Your task to perform on an android device: After doing the first workout of the day, I thought it was too simple. In the Home Workout app, you may adjust the level of the training plan by providing input to the coach.
Image 1: 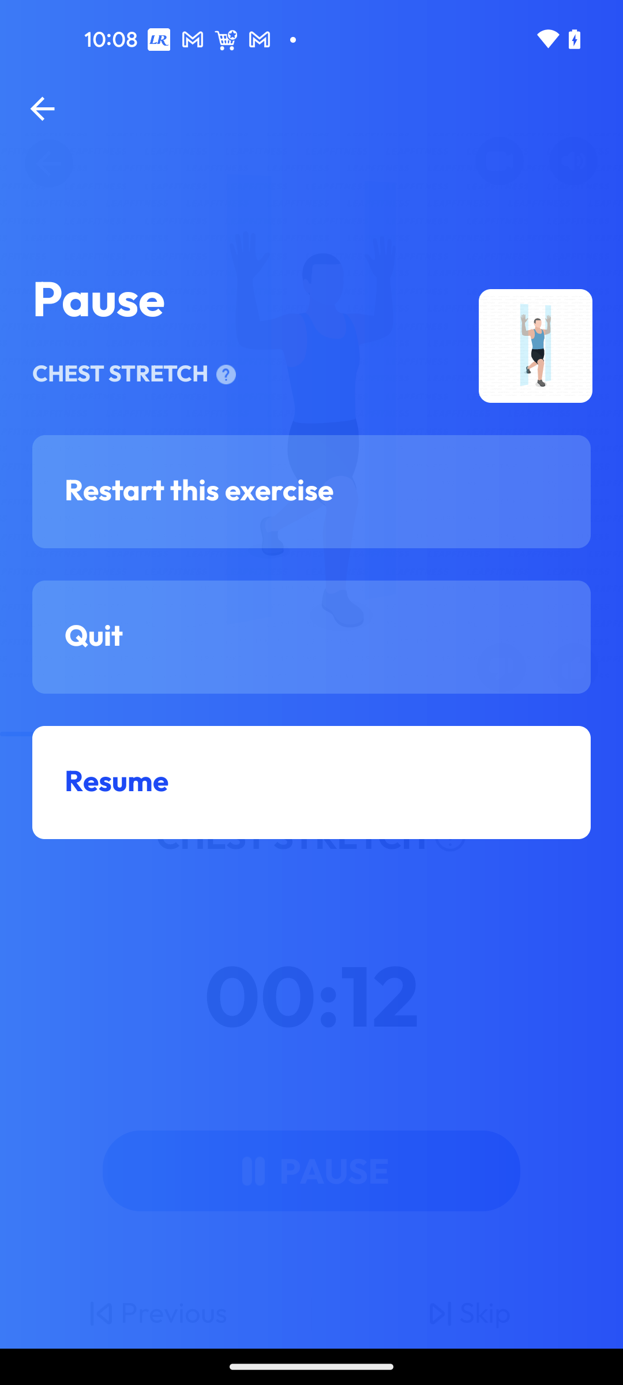
Click on Resume option
Step 1: click (311, 782)
Image 2: 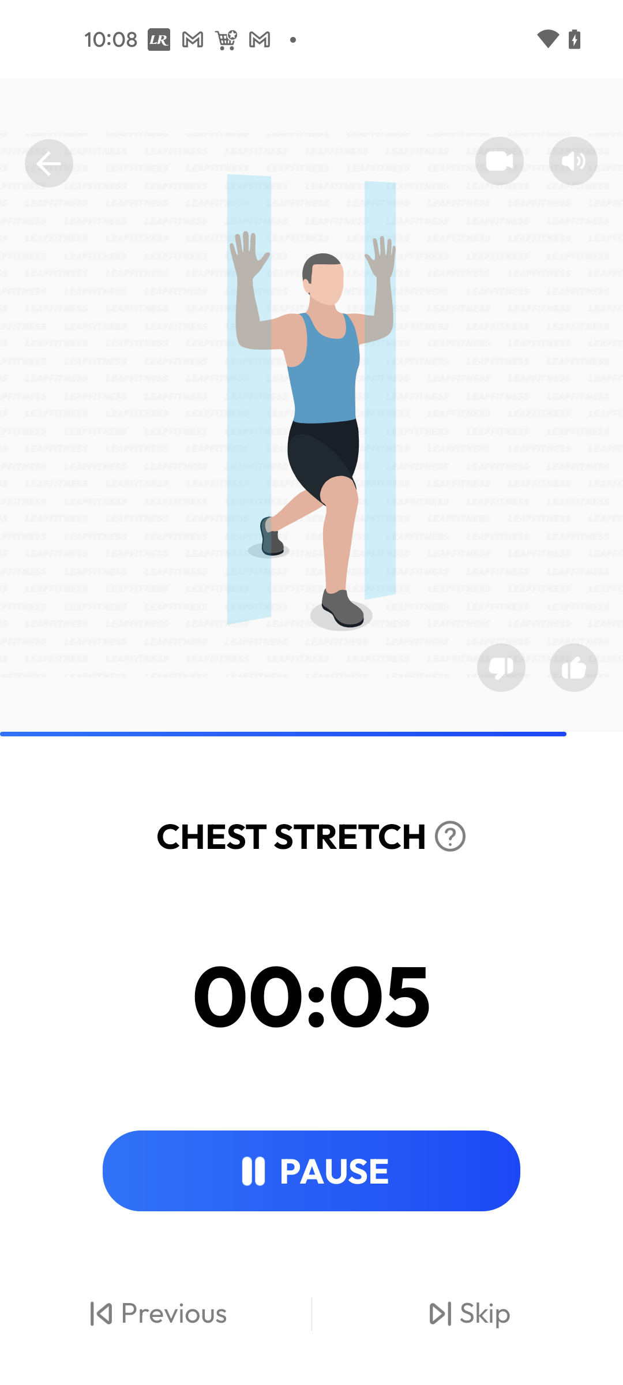
Click on Resume option
Step 2: wait
Image 3: 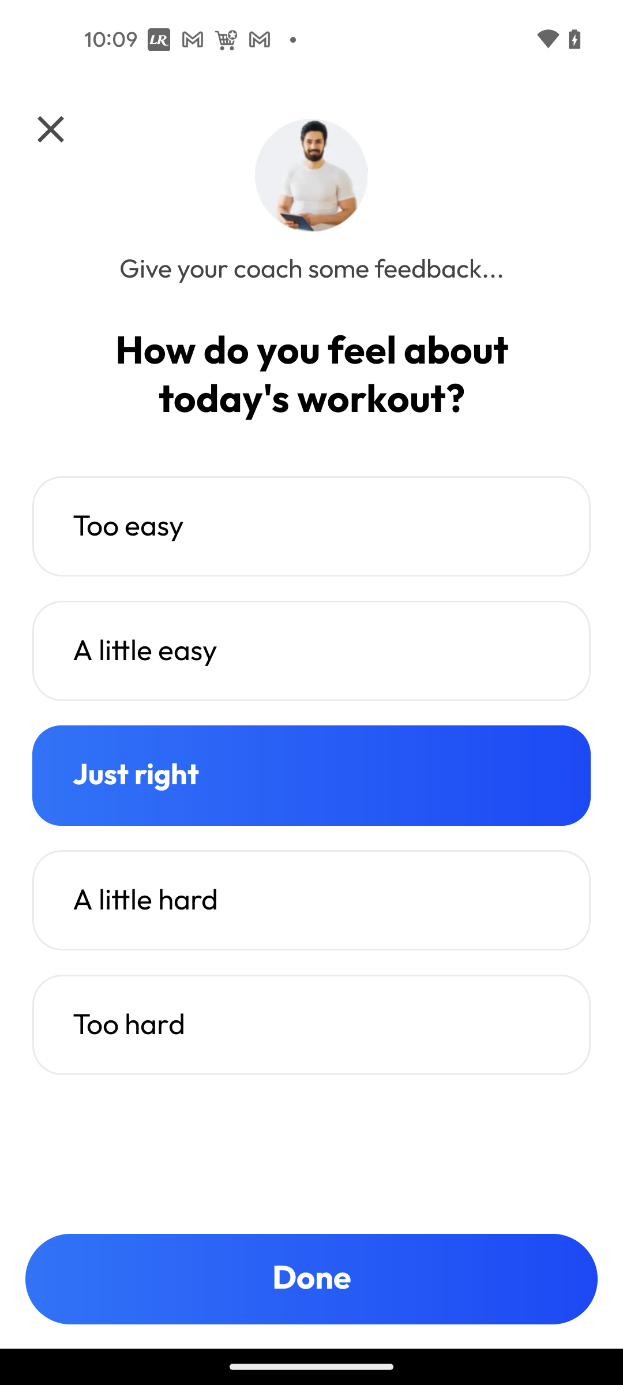
Click on the Too easy
Step 3: click (311, 526)